Your task to perform on an android device: Before buying any black formal pants, I want to know what other shoppers think about the pants, so view the reviews of "  Solid loose straight black formal pants" on the  Temu app.
Image 0: 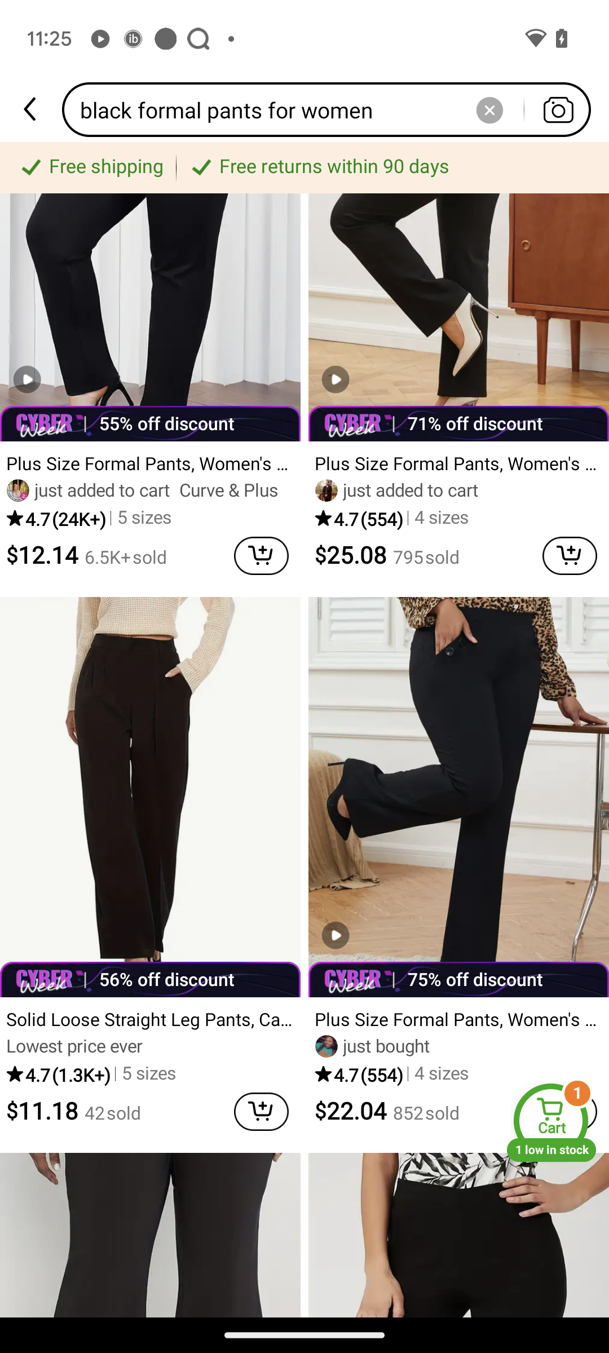
Click on the image of  Solid loose straight black formal pants on the left side in second row.
Step 0: click (150, 869)
Image 1: 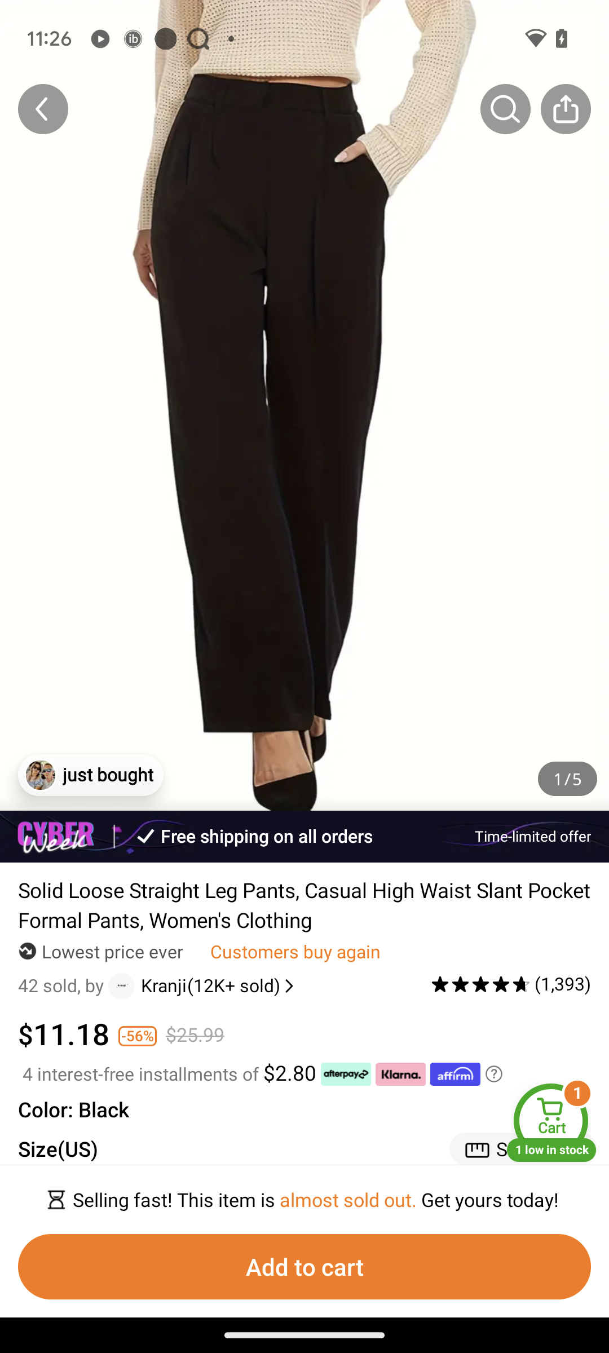
Scroll up
Step 1: scroll down
Image 2: 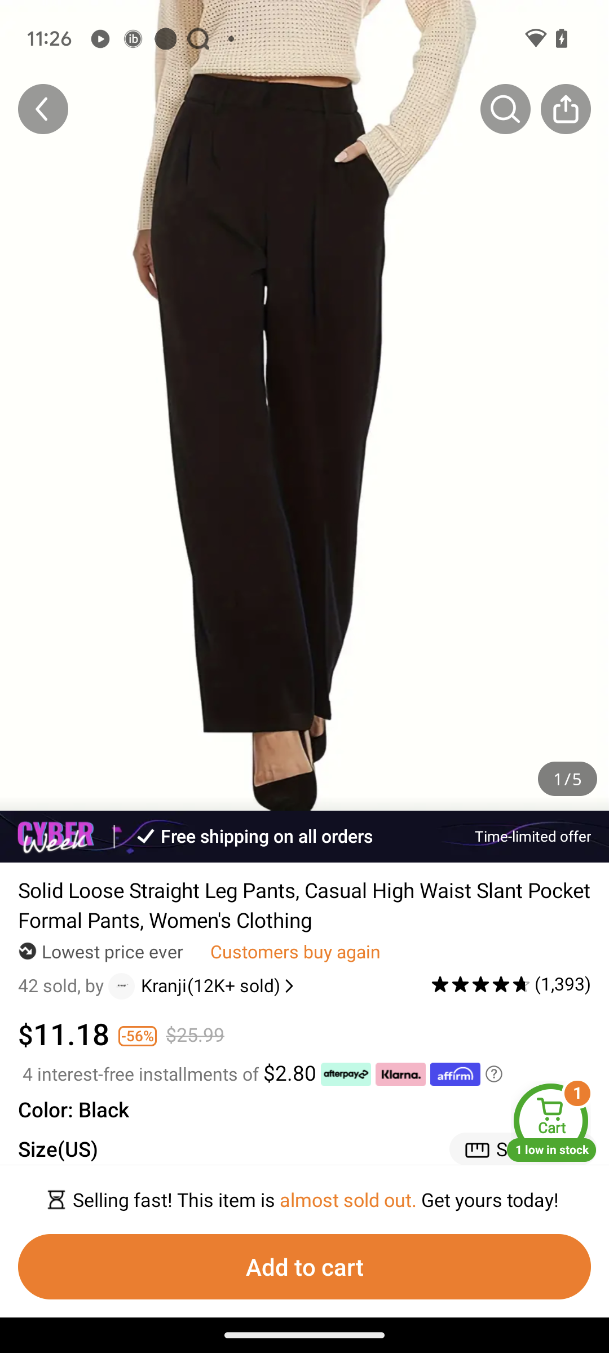
Scroll up
Step 2: scroll down
Image 3: 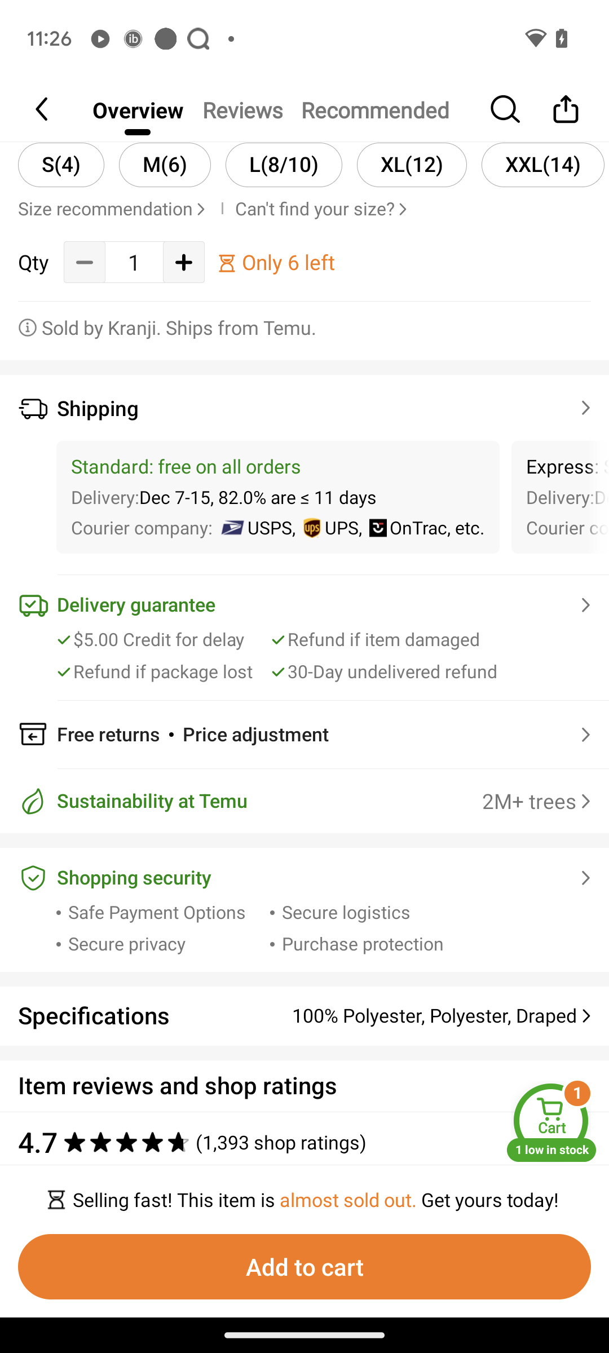
Scroll up
Step 3: scroll down
Image 4: 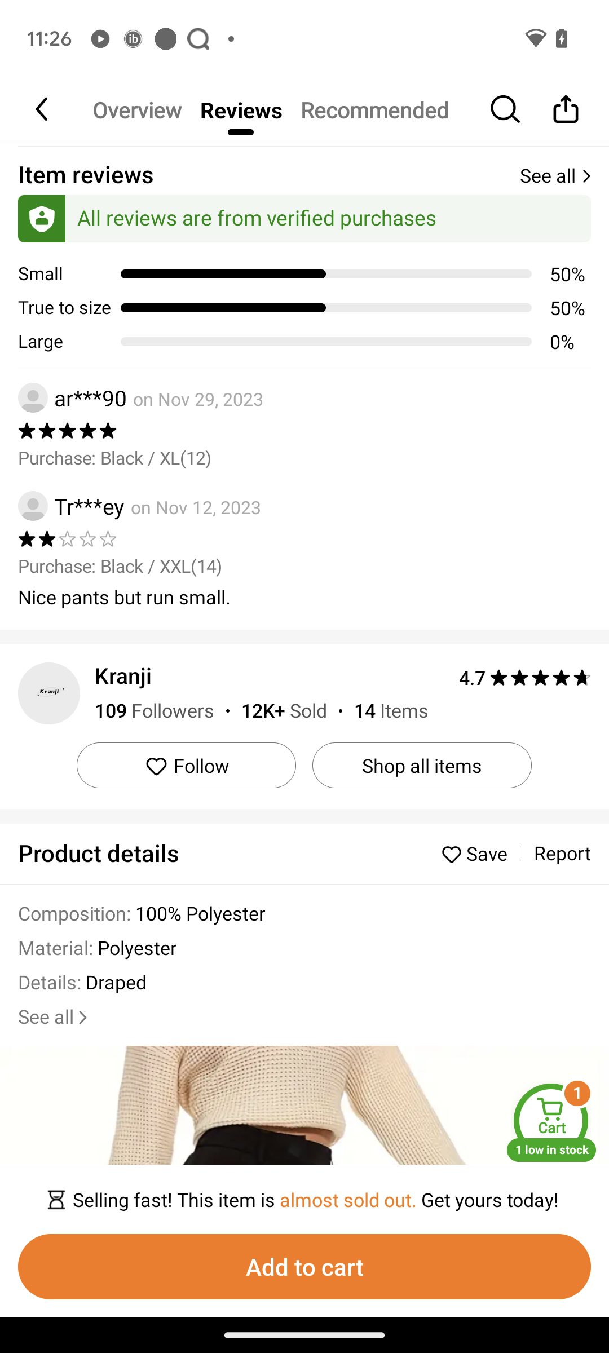
Click on the tab "Item reviews".
Step 4: click (98, 175)